Your task to perform on an android device: I want to plan my itinerary on the Agoda app, so for my Berlin trip, save the A&O Berlin Kolumbus hotel for my stay in Berlin.
Image 0: 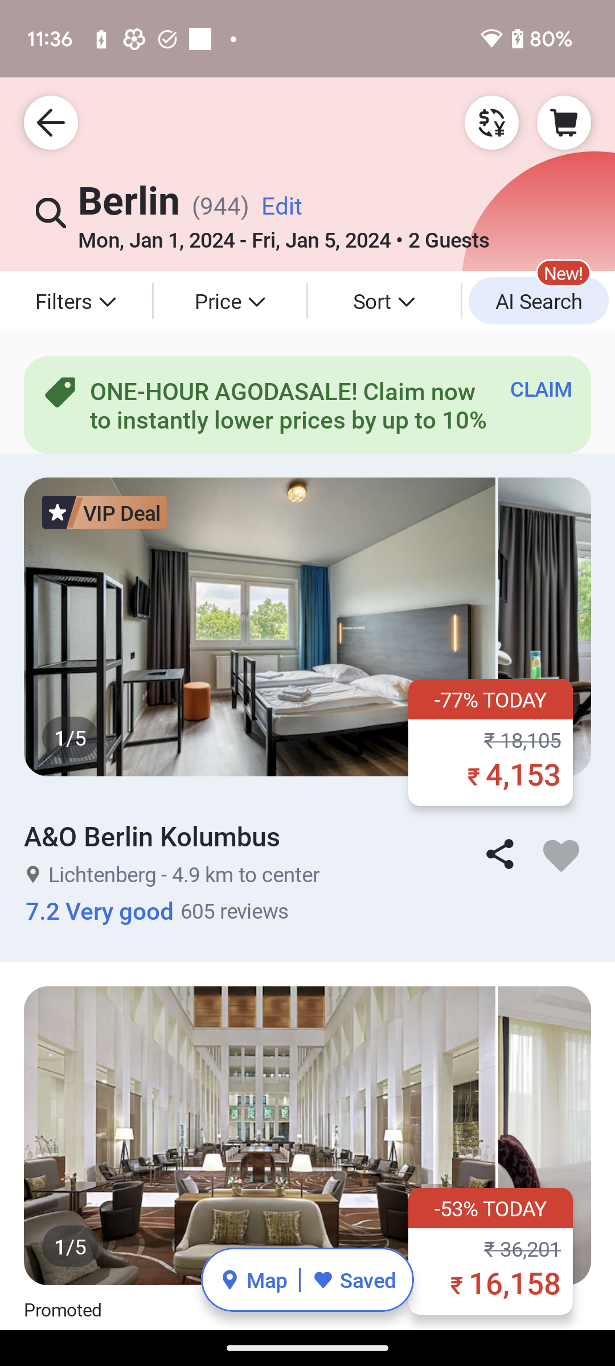
Click on the A&O Berlin Kolumbus hotel to view the save option of this hotel.
Step 0: click (152, 836)
Image 1: 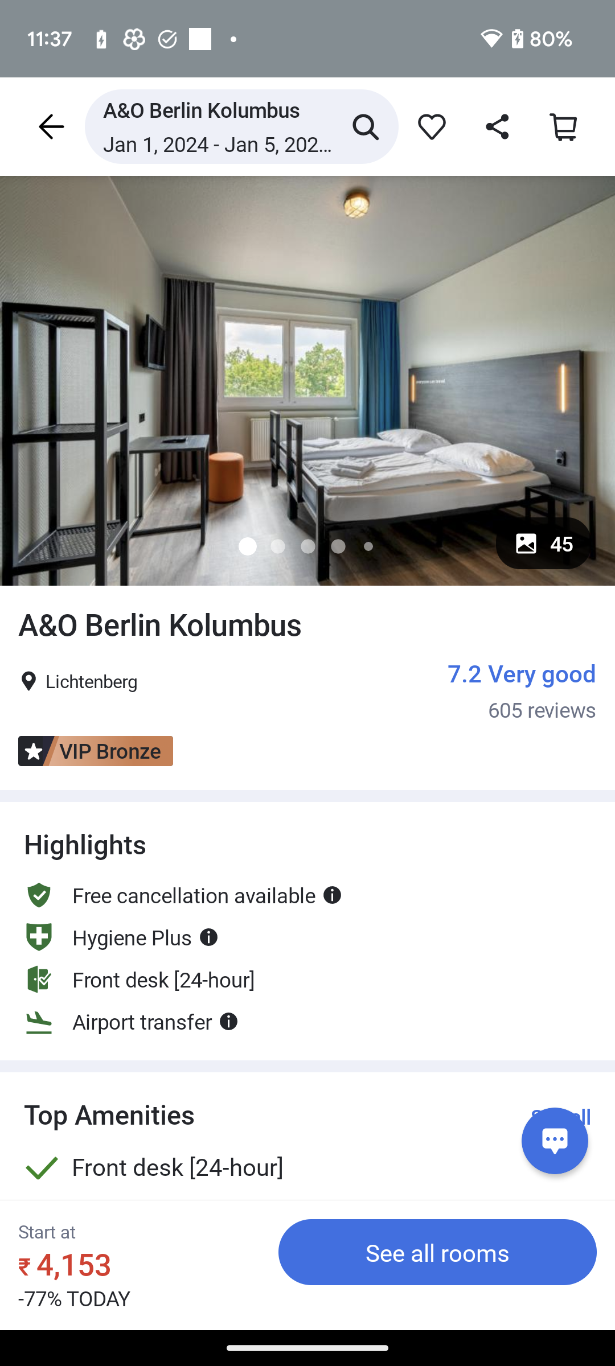
Click on the heart icon at the top of the screen to save this hotel.
Step 1: click (429, 127)